Your task to perform on an android device: I want to share this train's details to my mother at violetvanloon67@gmail.com
Image 0: 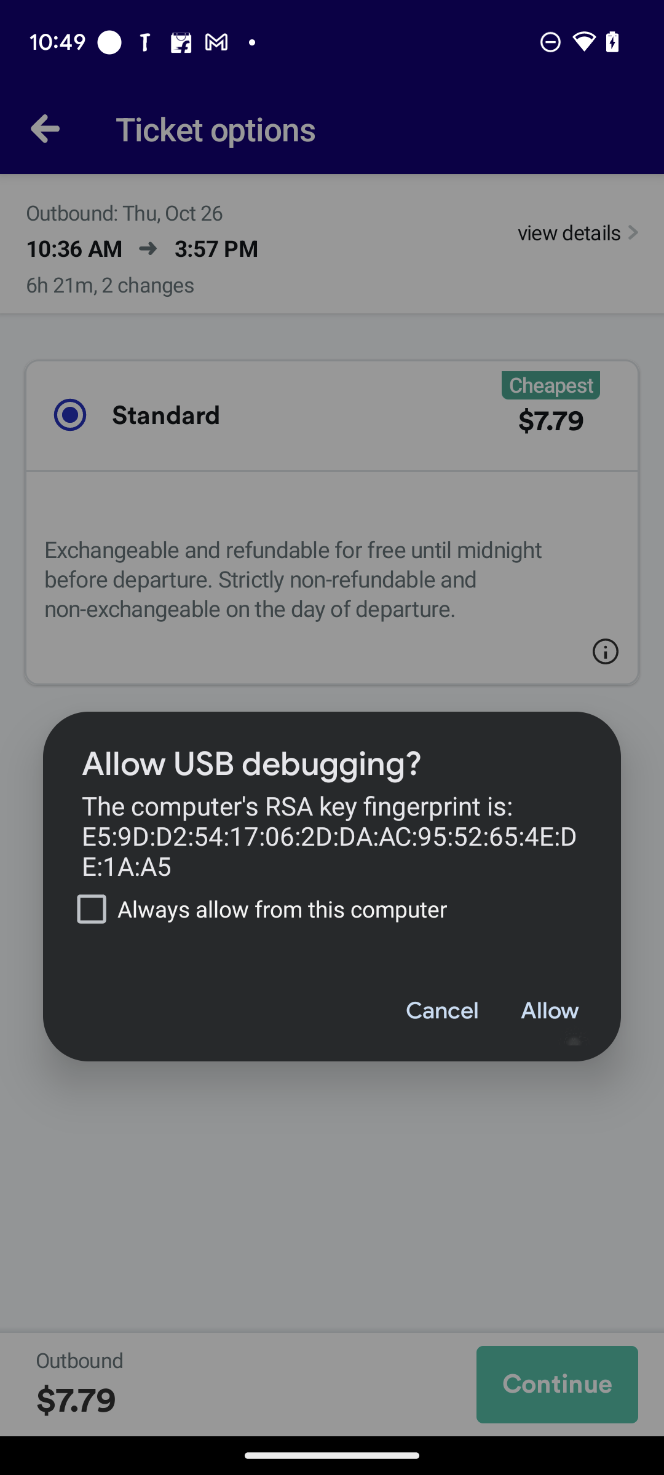
Step 0: wait
Image 2: 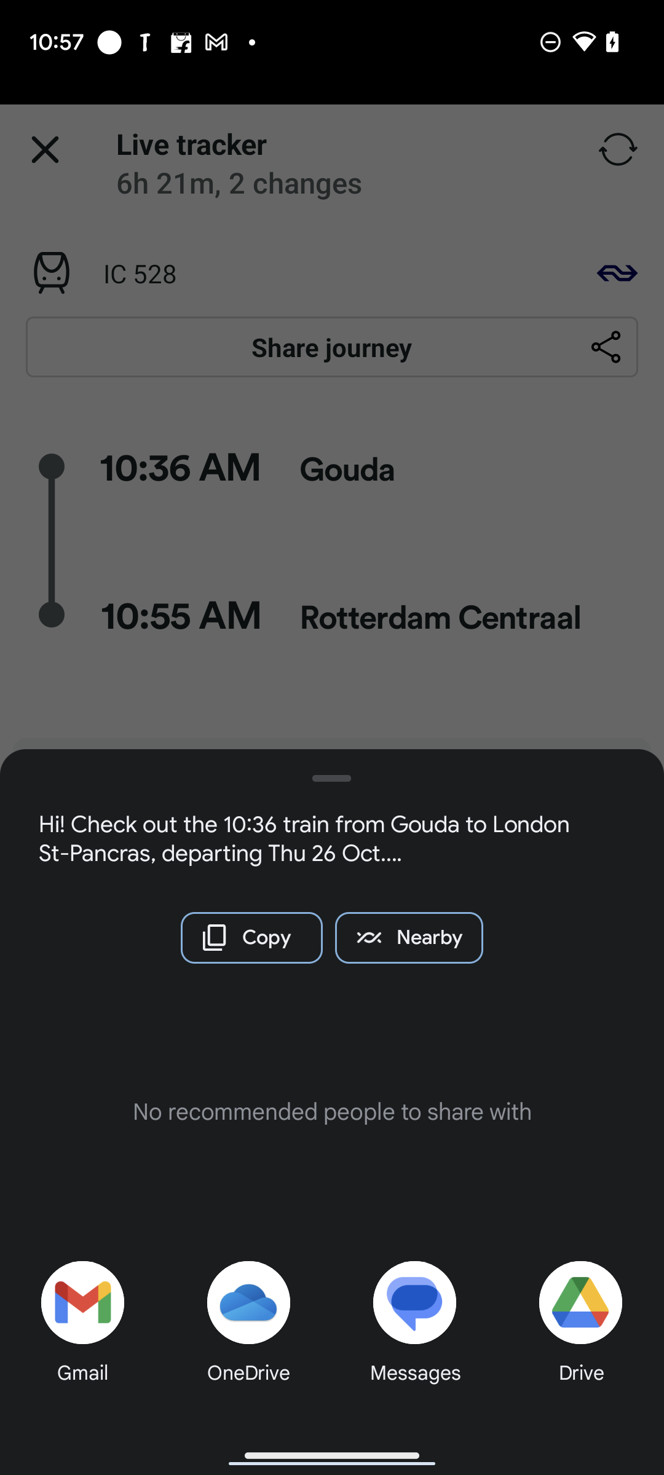
Click on Gmail option on the bottom of the screen.
Step 2: click (82, 1302)
Image 3: 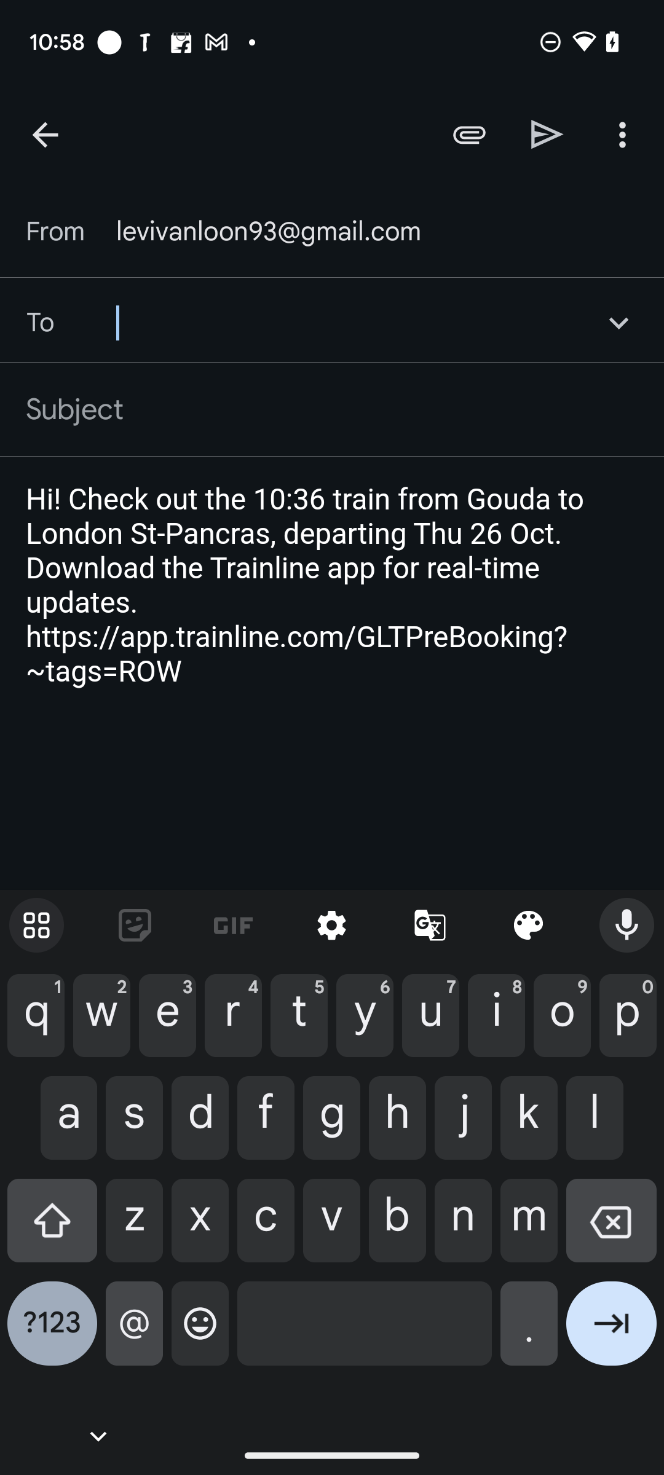
Enter email address violetvanloon67@gmail.com in the 'To' text box.
Step 3: type "violetvanloon67@gmail.com"